Your task to perform on an android device: Open the Omio app, Search train from Newark Penn Station, NJ USA to new York, NY USA on 11 August
Image 0: 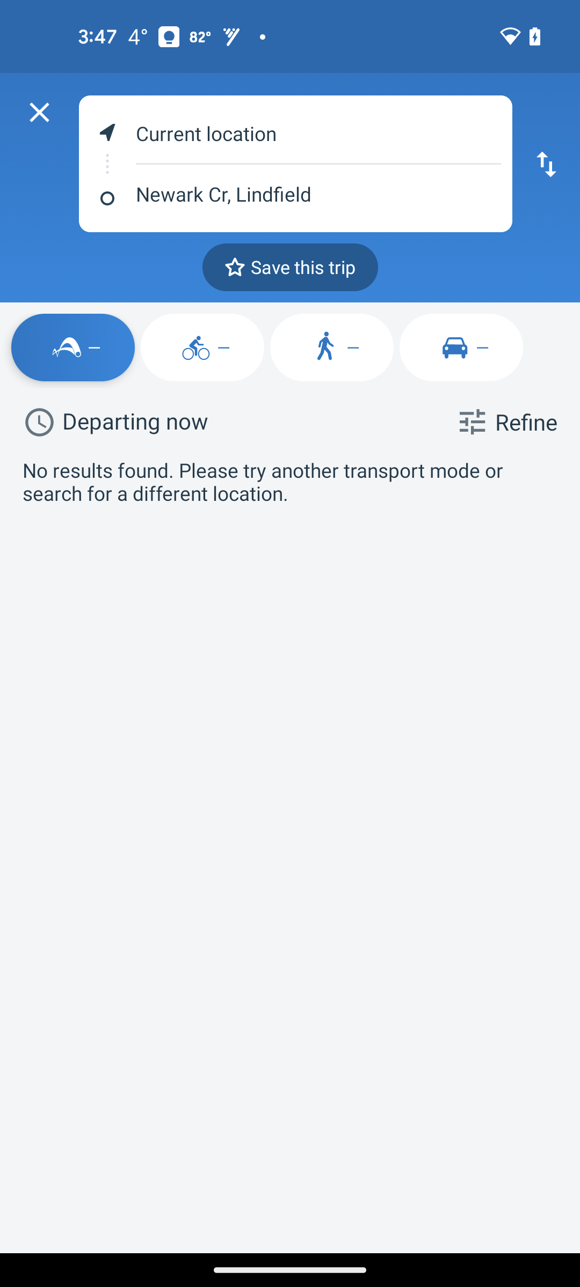
Open the Omio app
Step 0: open app "Omio"
Image 1: 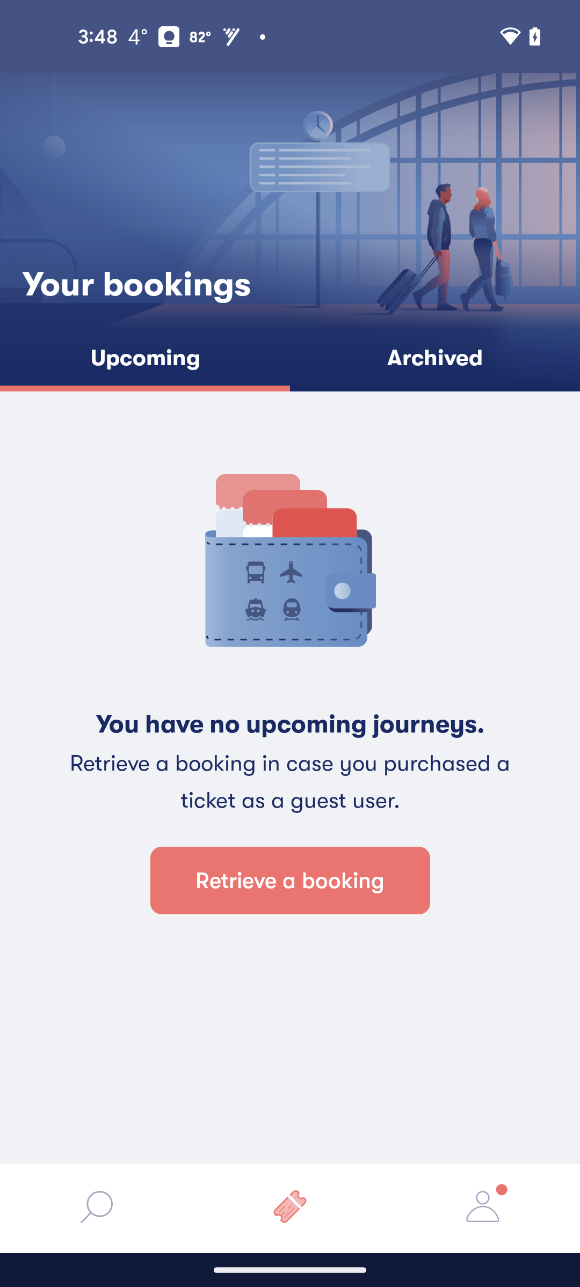
Click on the Search icon at the bottom left corner of the screen
Step 1: click (97, 1210)
Image 2: 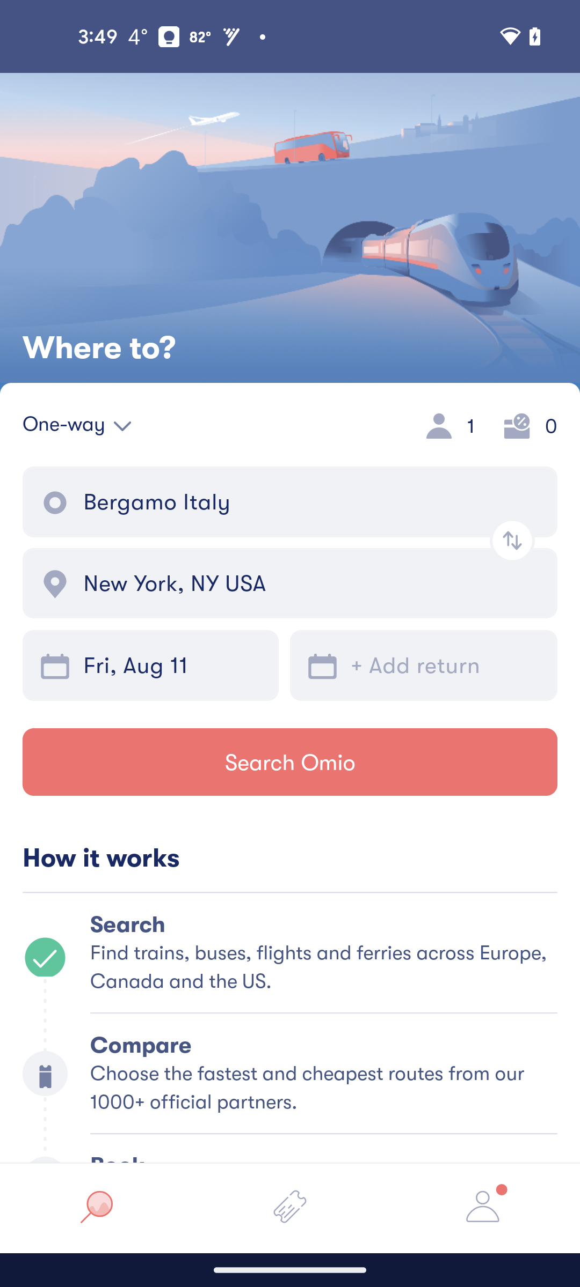
Click on the Departure search bar
Step 2: click (312, 501)
Image 3: 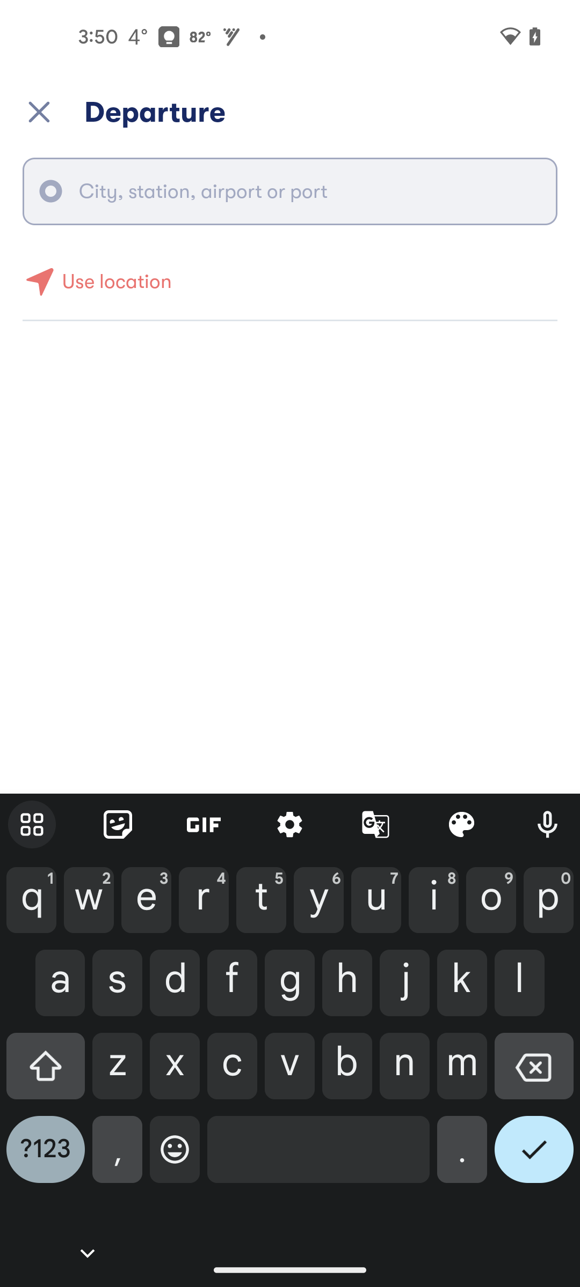
Search for Newark Penn Station, NJ USA
Step 3: click (45, 1074)
Image 4: 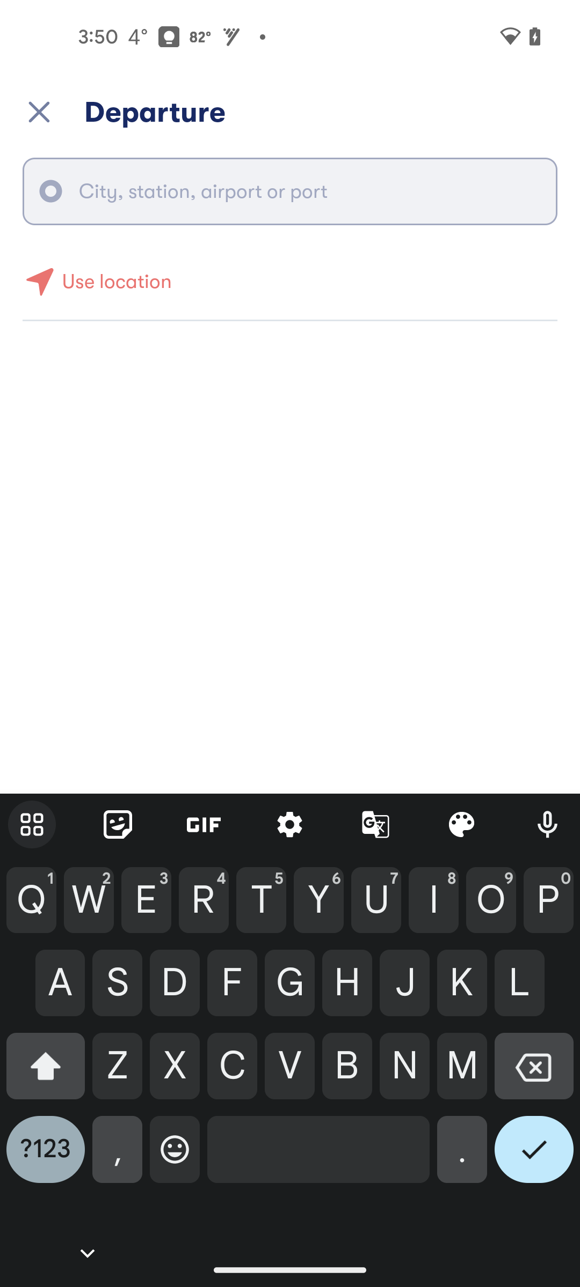
Search for Newark Penn Station, NJ USA
Step 4: click (404, 1066)
Image 5: 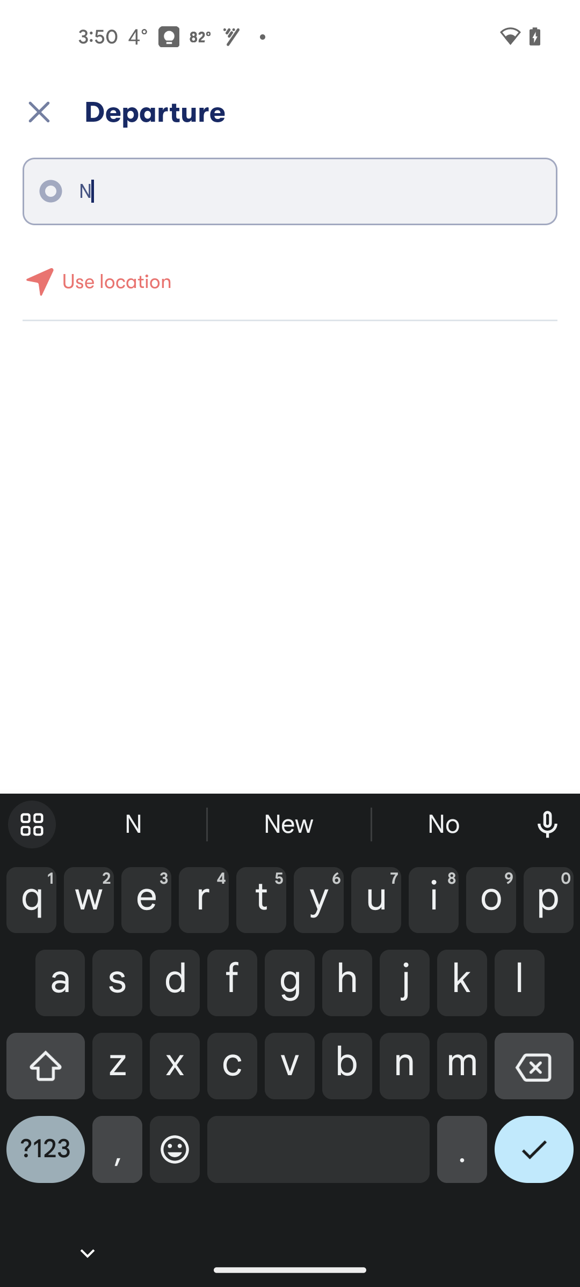
Search for Newark Penn Station, NJ USA
Step 5: click (146, 899)
Image 6: 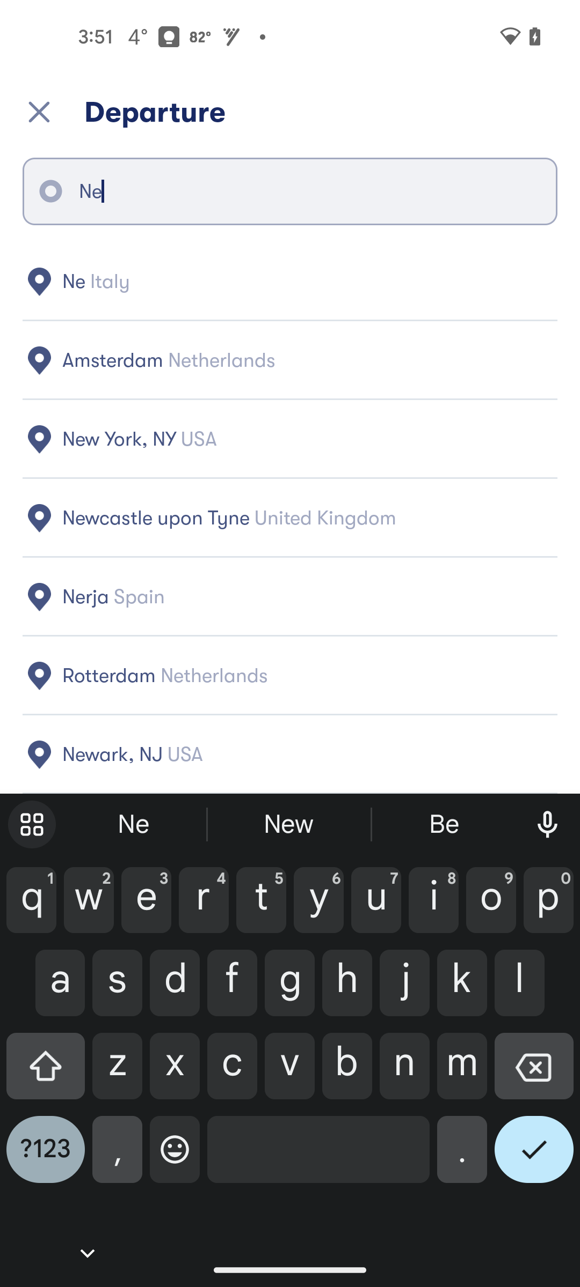
Search for Newark Penn Station, NJ USA
Step 6: click (88, 899)
Image 8: 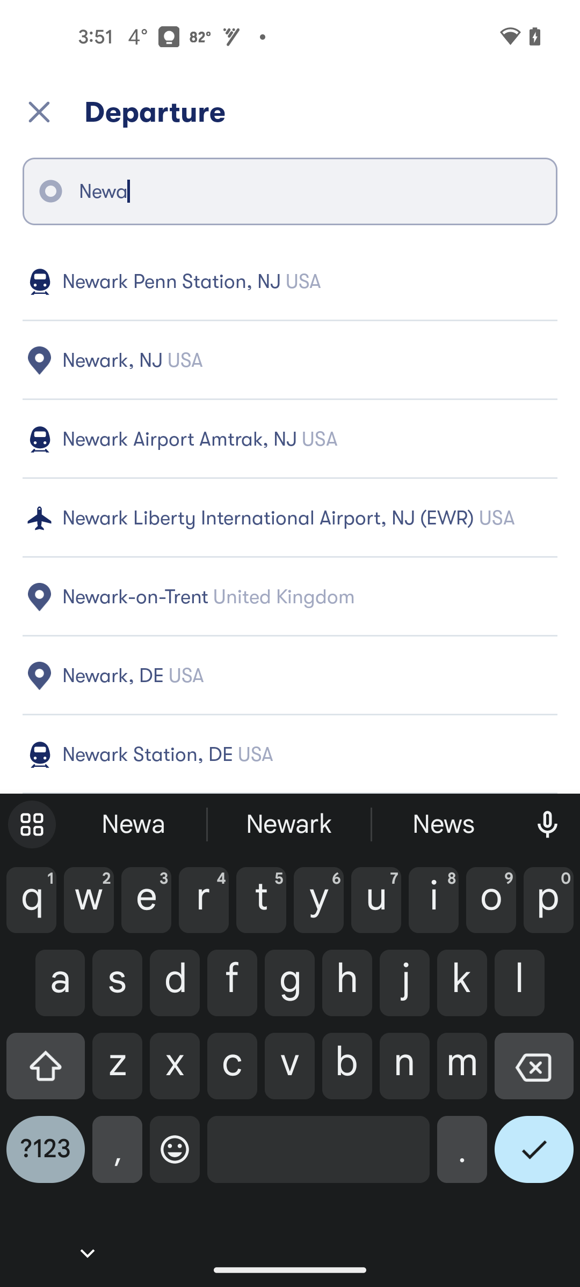
Click on the first search result
Step 8: click (307, 282)
Image 9: 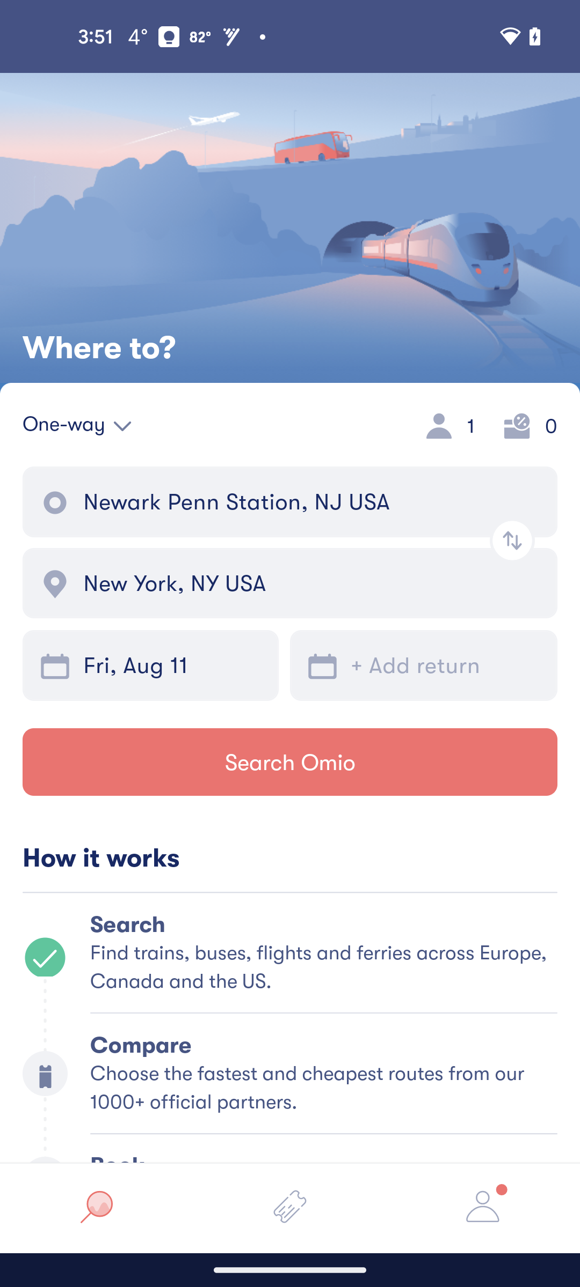
Click on the Arrival search result
Step 9: click (312, 583)
Image 10: 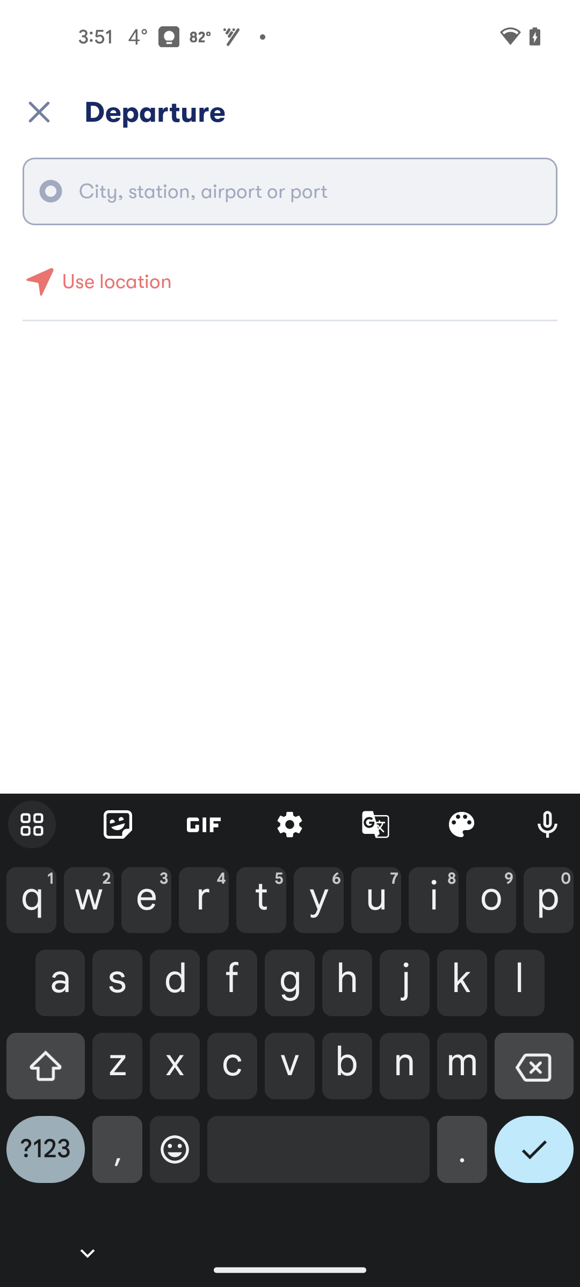
Search for new York, NY USA
Step 10: click (404, 1066)
Image 11: 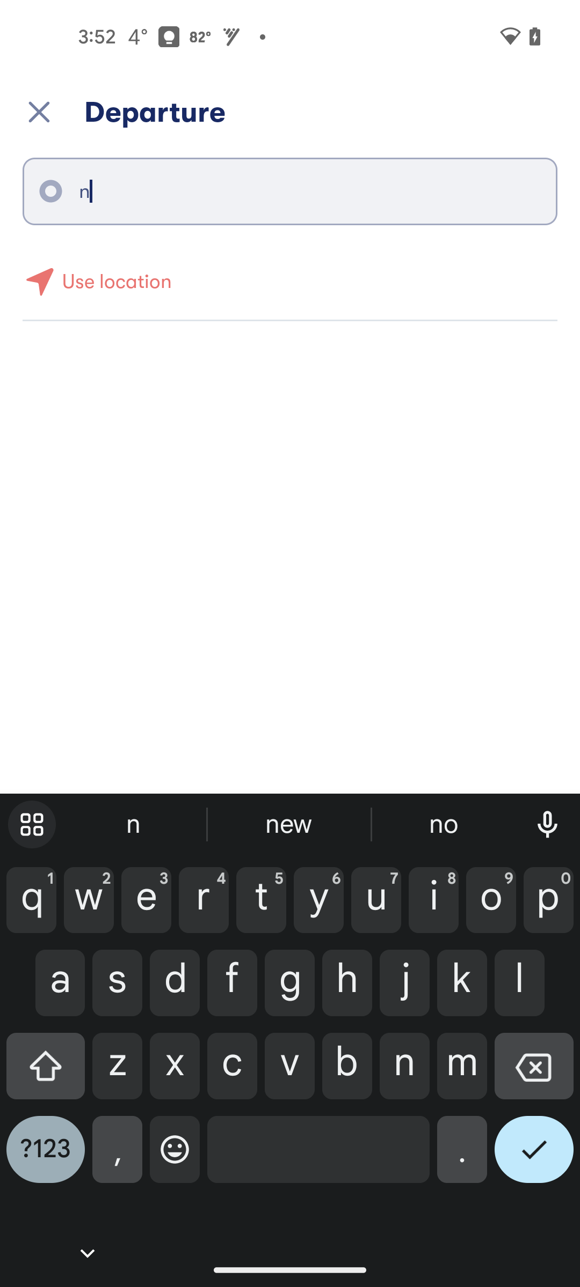
Search for new York, NY USA
Step 11: click (146, 899)
Image 12: 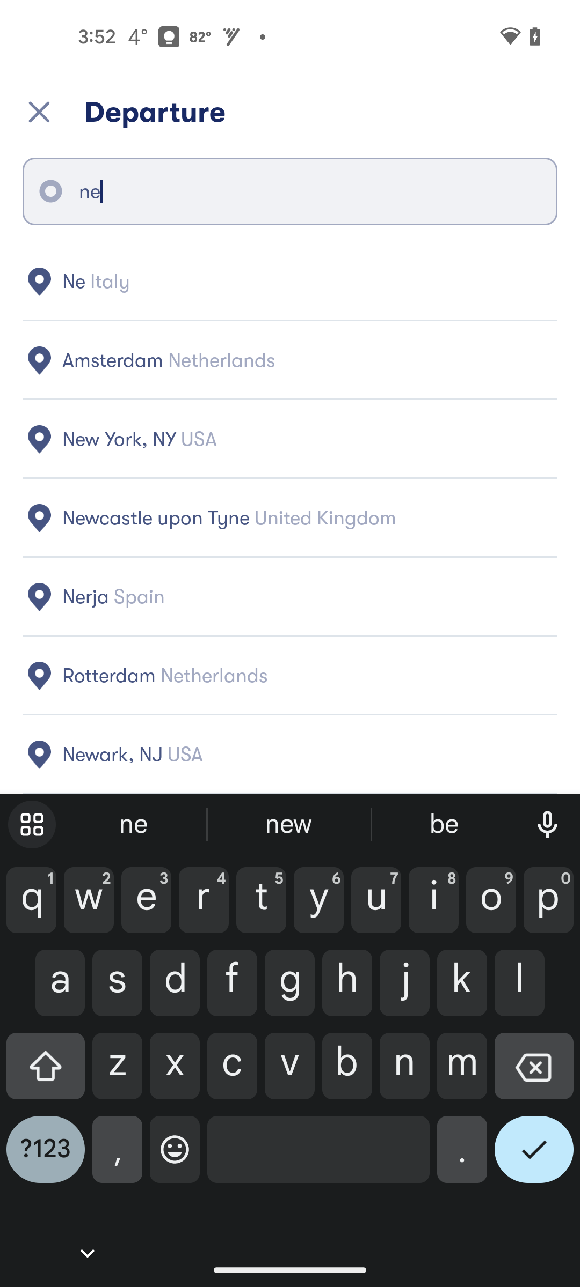
Search for new York, NY USA
Step 12: click (88, 899)
Image 13: 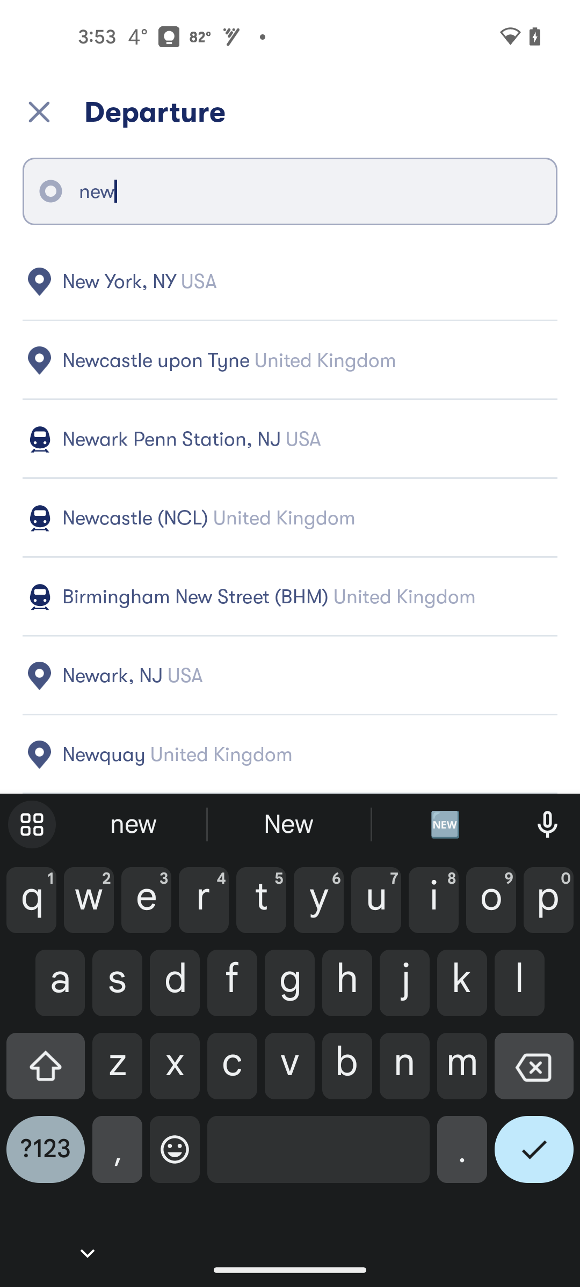
Click on the first search result
Step 13: click (307, 282)
Image 14: 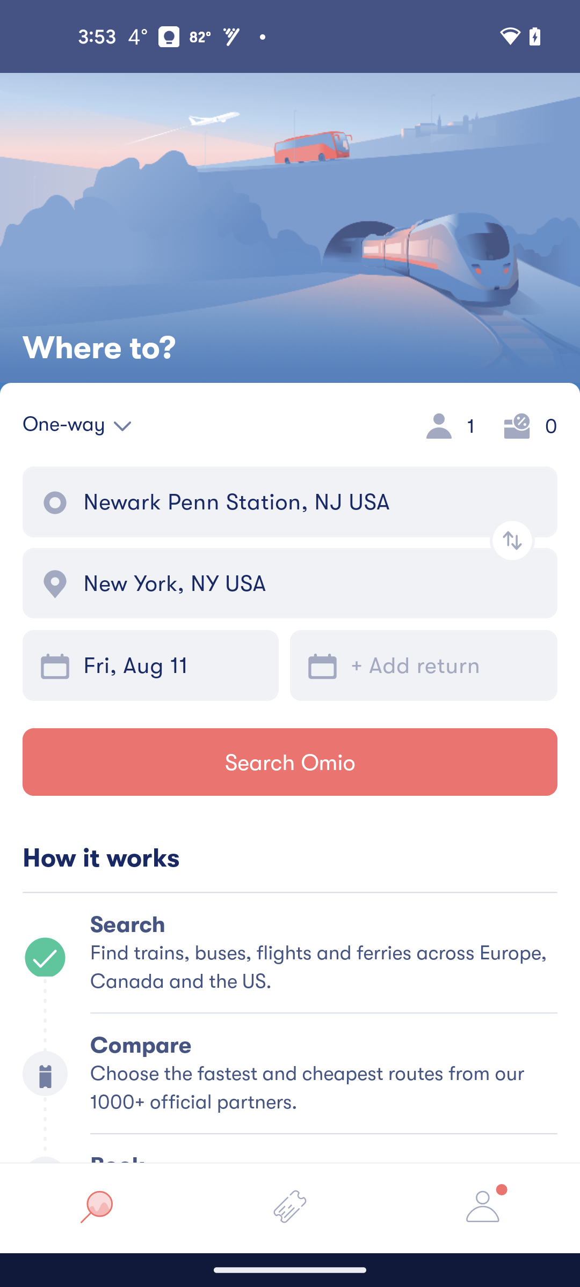
Click on the Search Omia button
Step 14: click (290, 762)
Image 15: 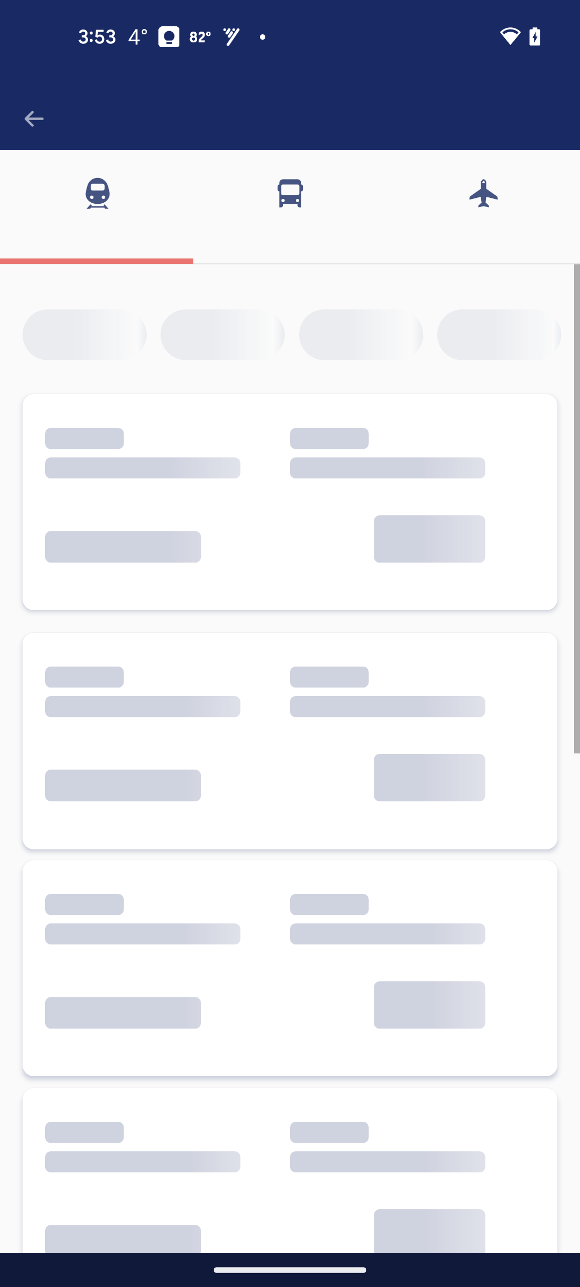
Click on the Search Omia button
Step 15: wait